Your task to perform on an android device: I need to search for a flight from Knoxville to Evansville, Indiana.
Image 0: 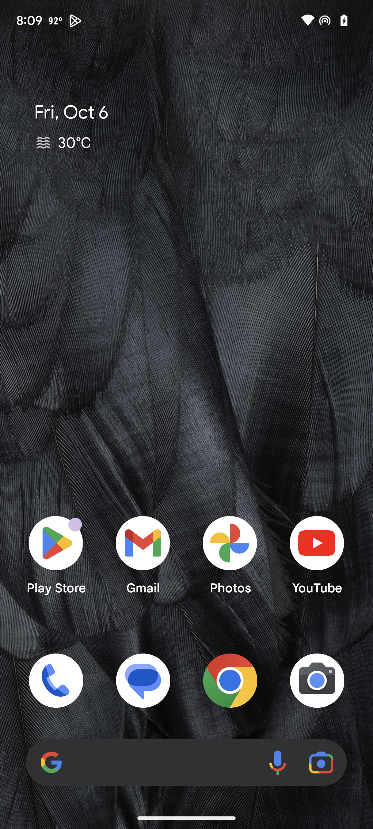
Open app.
Step 0: open app "Skyscanner"
Image 1: 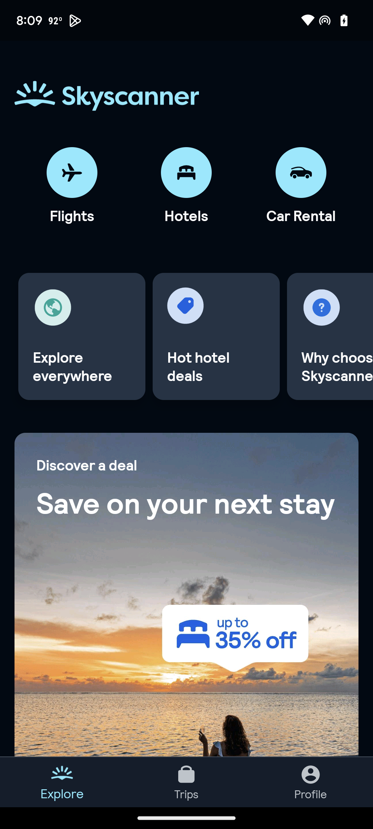
Click on Flights.
Step 1: click (72, 172)
Image 2: 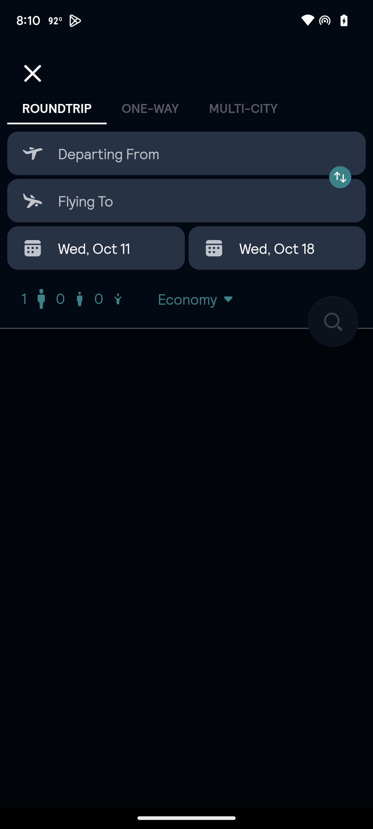
Click on one way.
Step 2: click (150, 108)
Image 3: 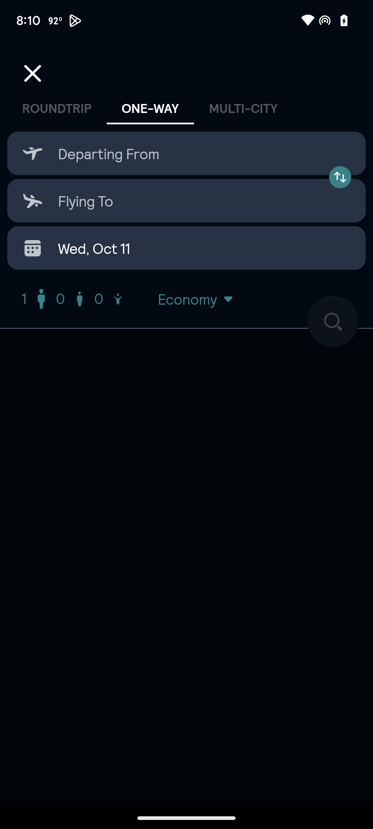
Click on departing from.
Step 3: click (186, 153)
Image 4: 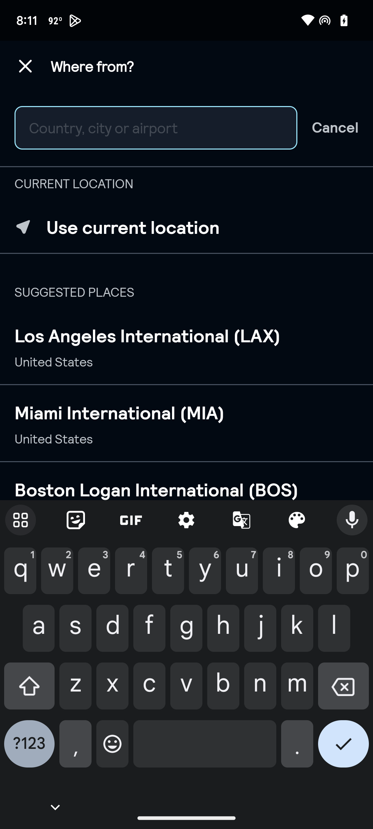
Type Knoxville in search box.
Step 4: type "Knoxville."
Image 6: 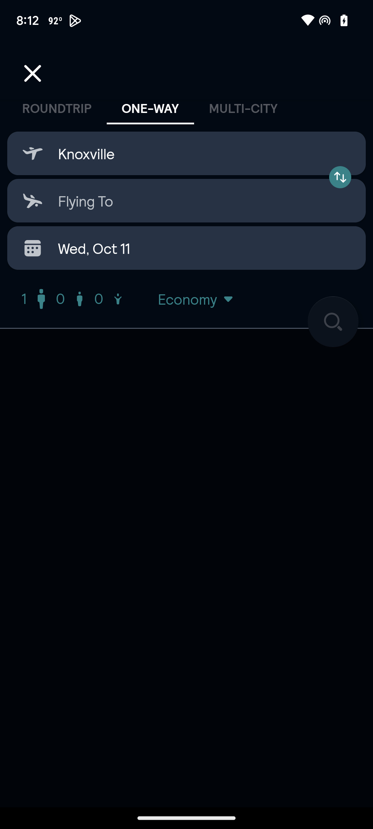
Click on flying to.
Step 6: click (186, 201)
Image 7: 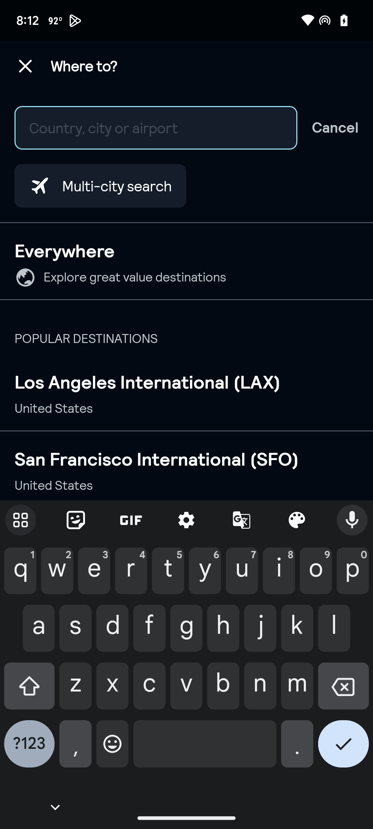
Type Evansville in search box.
Step 7: type "Evansville."
Image 8: 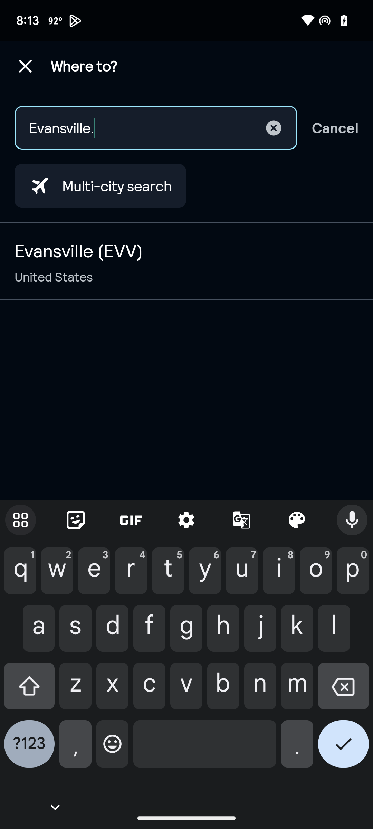
Click on the first option.
Step 8: click (186, 261)
Image 9: 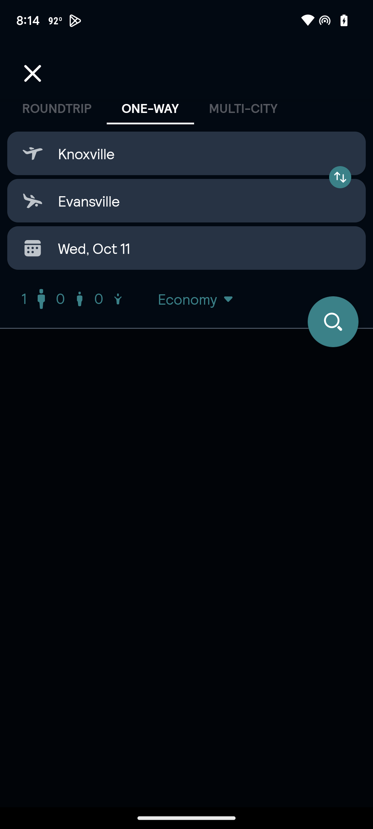
Click on search.
Step 9: click (333, 322)
Image 10: 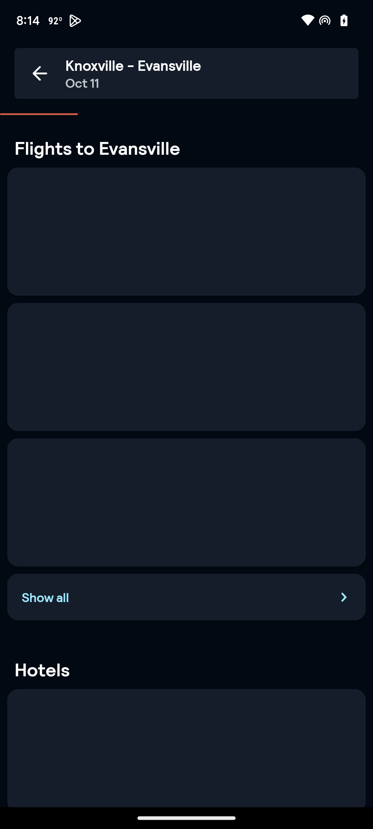
Click on search.
Step 10: wait